Your task to perform on an android device: In the Blinkit app, Go to  your cart and view the total pricing of the cart . 
Image 0: 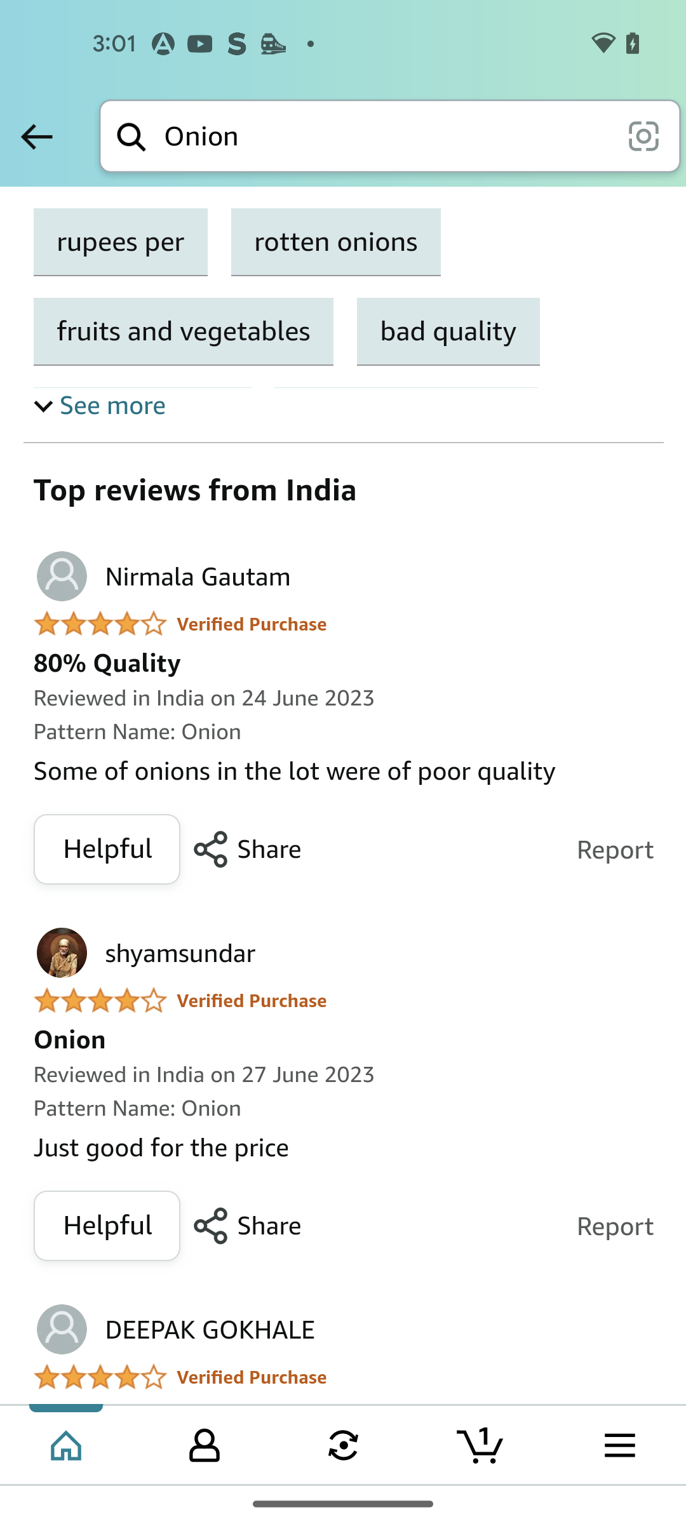
Open the Blinkit App
Step 0: open app "Blinkit"
Image 1: 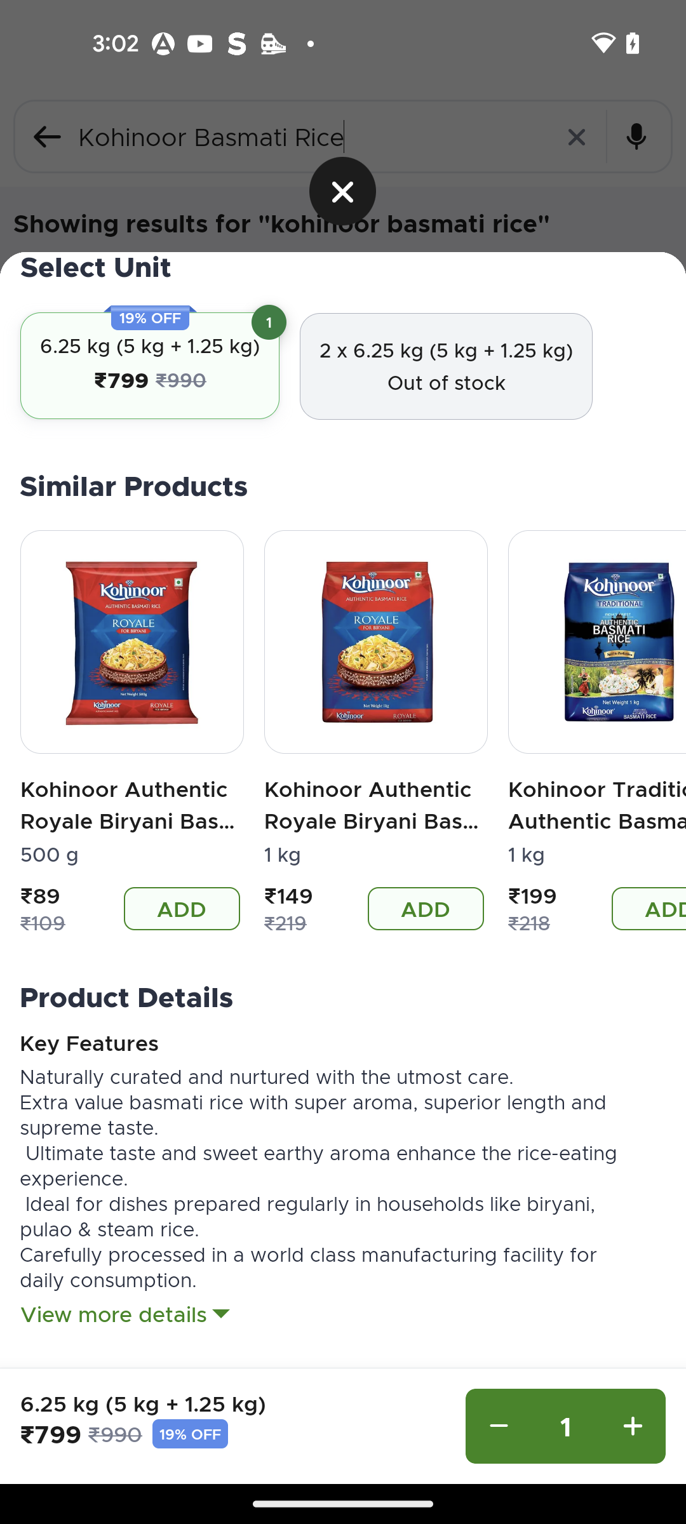
Close the pop up
Step 1: click (342, 190)
Image 2: 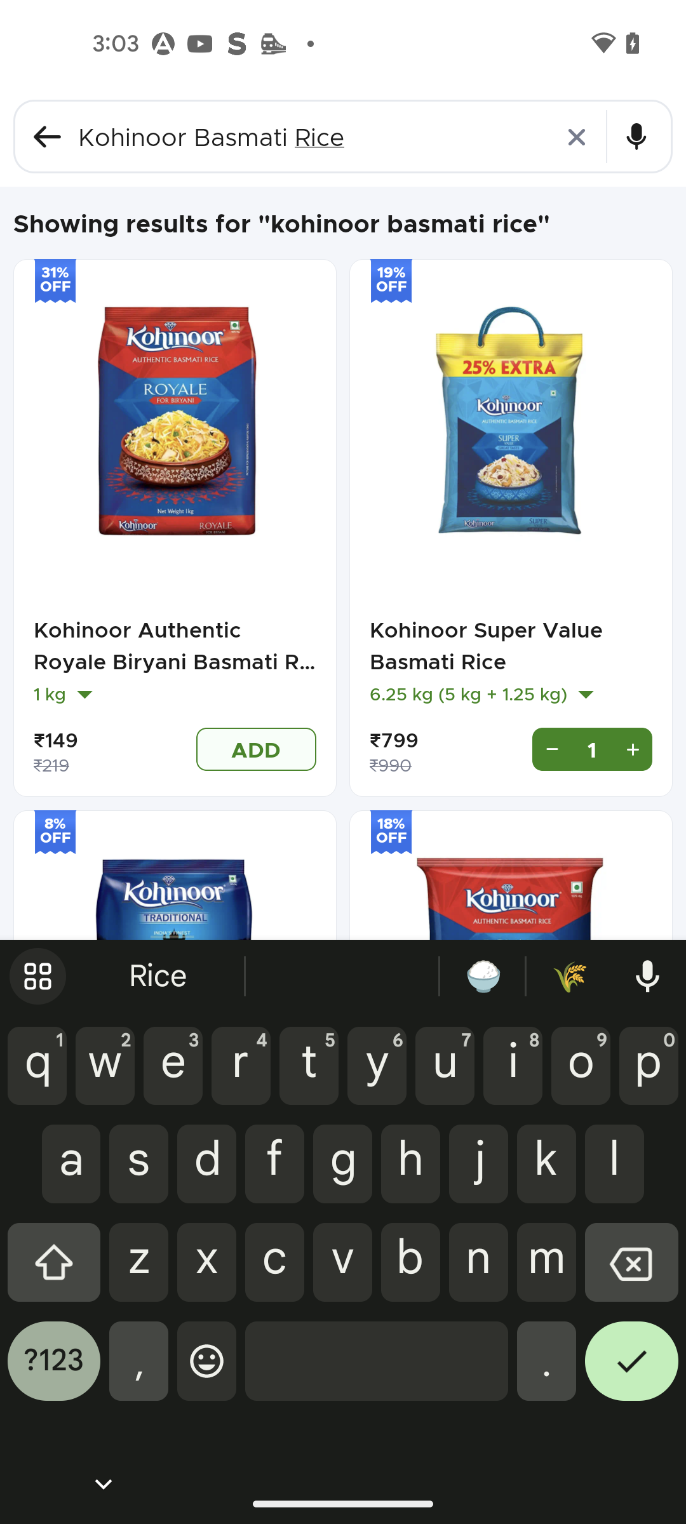
Go back to the previous page of the app
Step 2: press back button
Image 3: 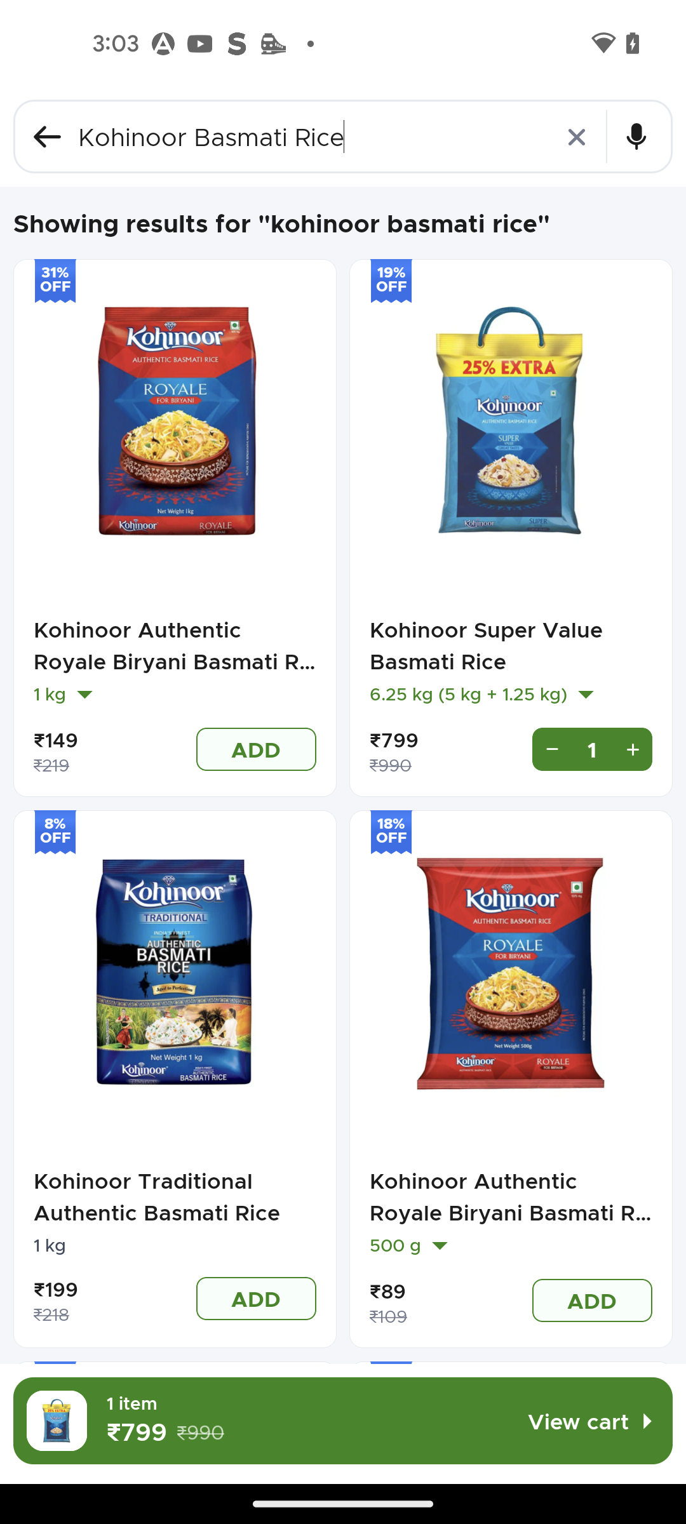
Click on the view cart button at the bottom of the screen
Step 3: click (400, 1421)
Image 4: 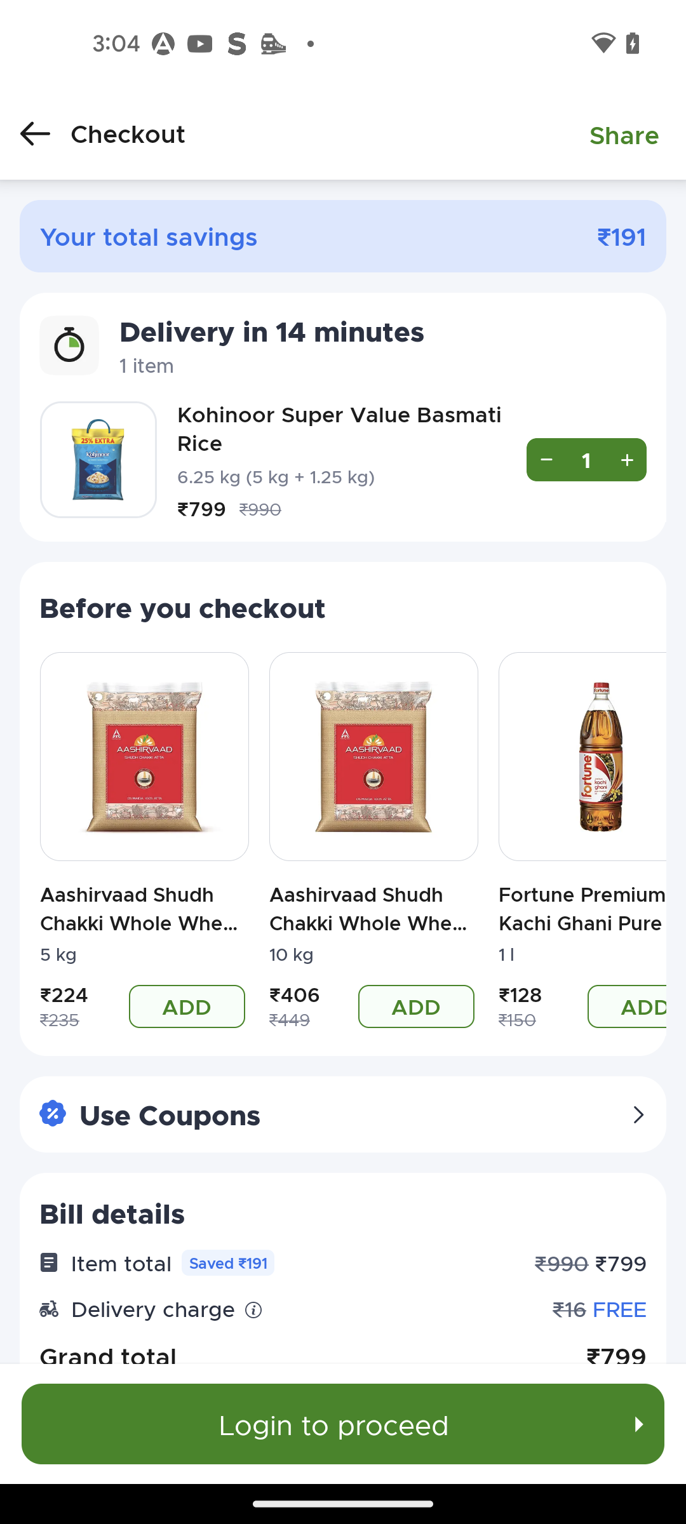
Swipe up to view the total price
Step 4: scroll down